Your task to perform on an android device: Compare the prices of yoga pants so that I can choose which one is better.
Image 0: 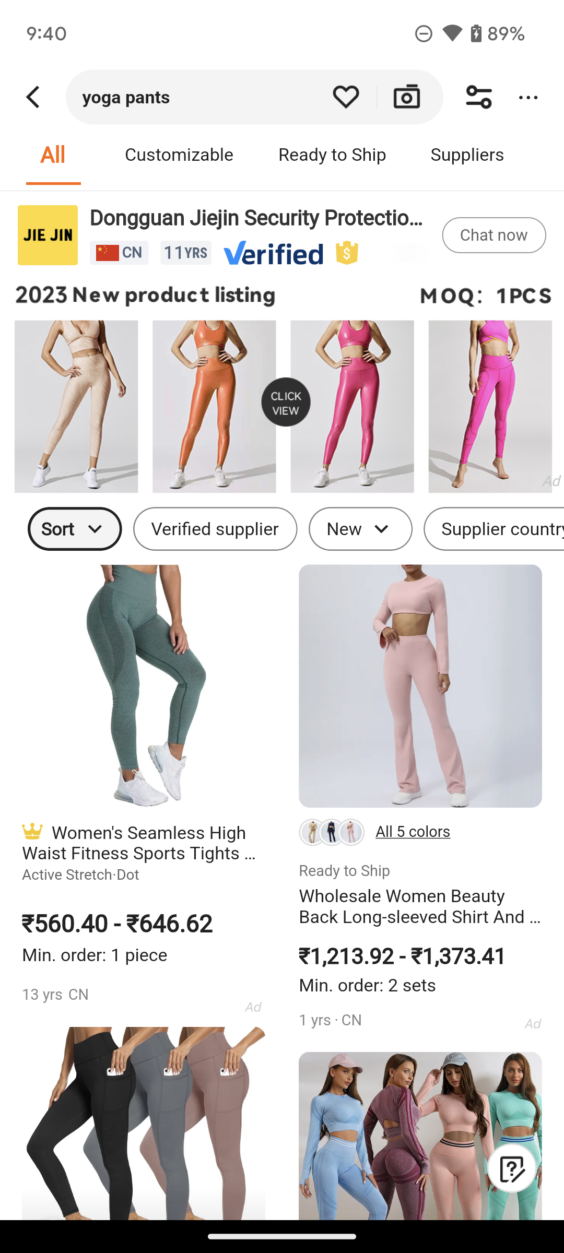
Swipe up on the screen.
Step 0: scroll down
Image 1: 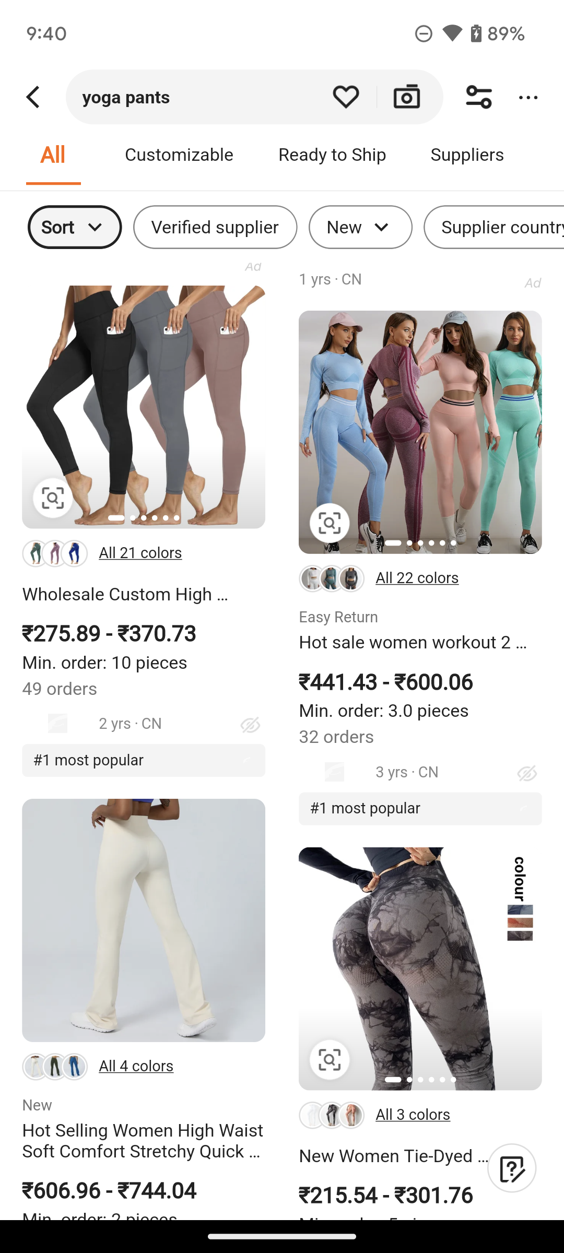
Swipe up on the screen.
Step 1: scroll down